Your task to perform on an android device: Jane wants to watch a exercise video on vimeo since she likes working out in parks.
Image 0: 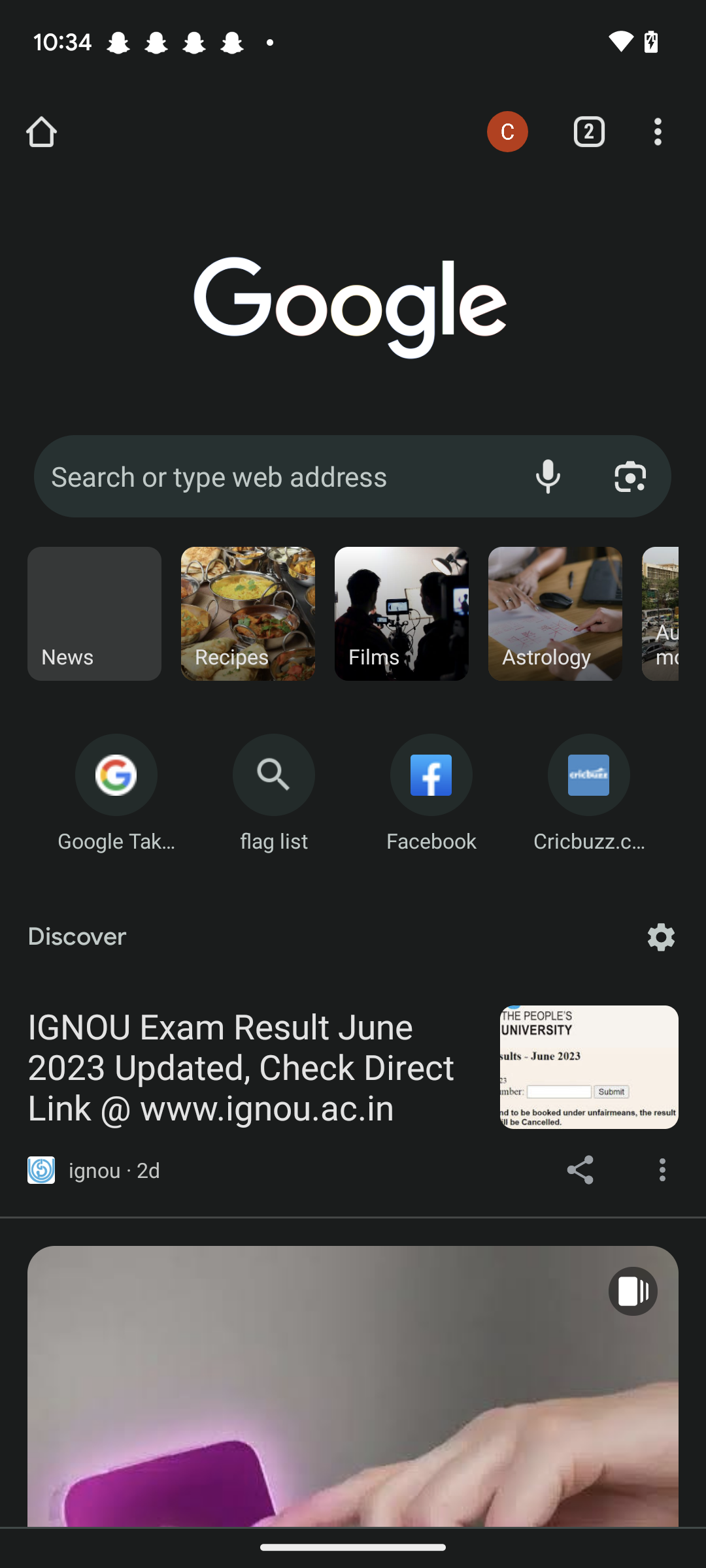
Open the vimeo app
Step 0: open app "Vimeo"
Image 2: 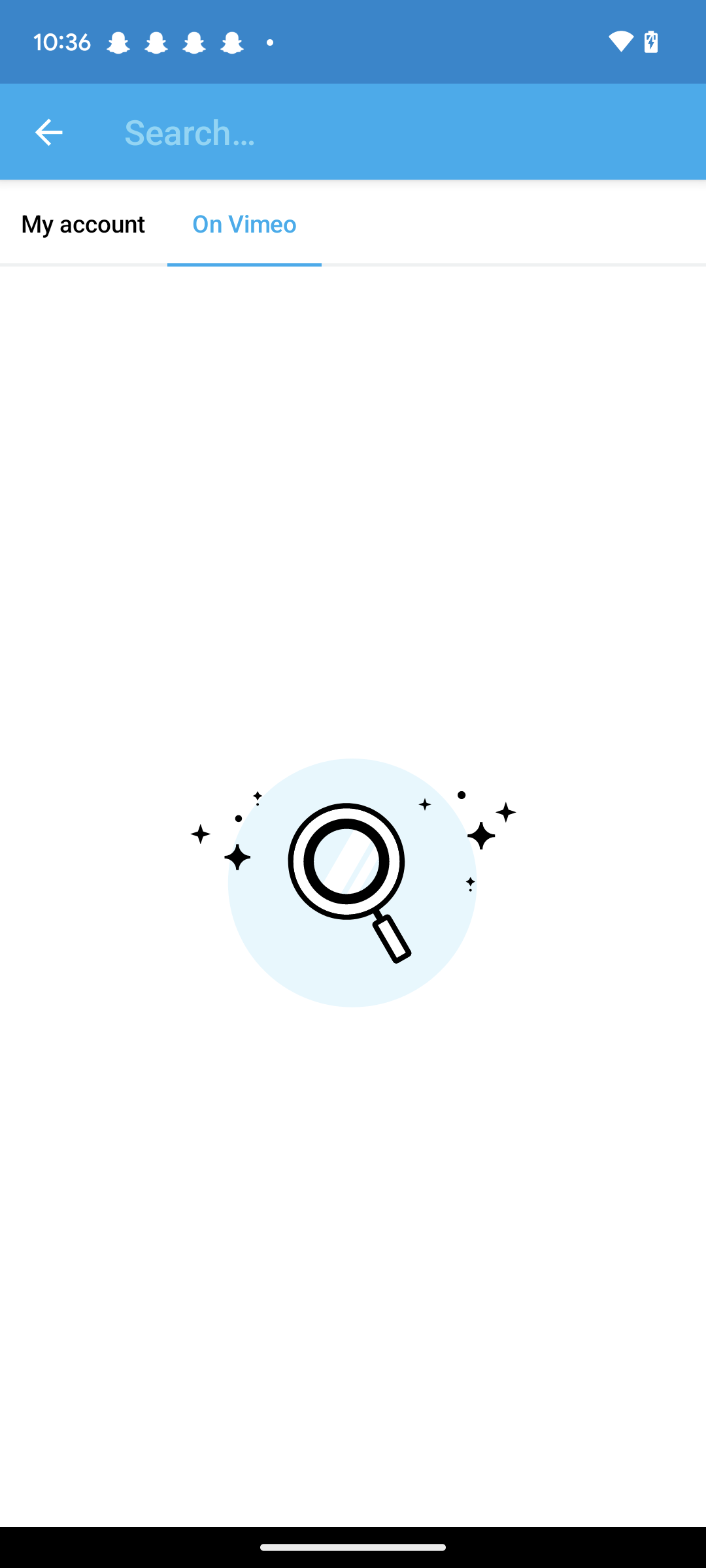
Click on the search bar at the top of the screen
Step 2: click (411, 131)
Image 3: 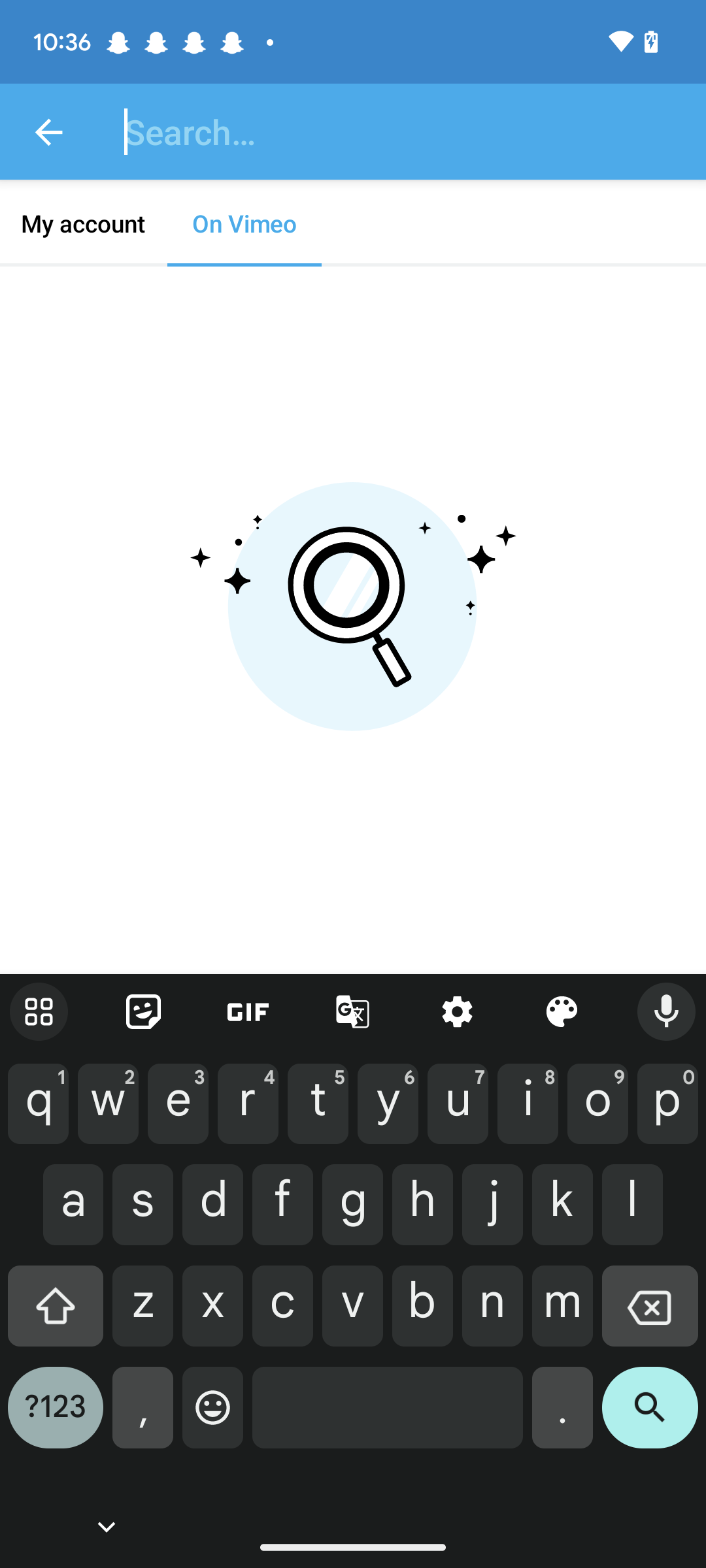
Search for exercise video
Step 3: type "exercise video"
Image 4: 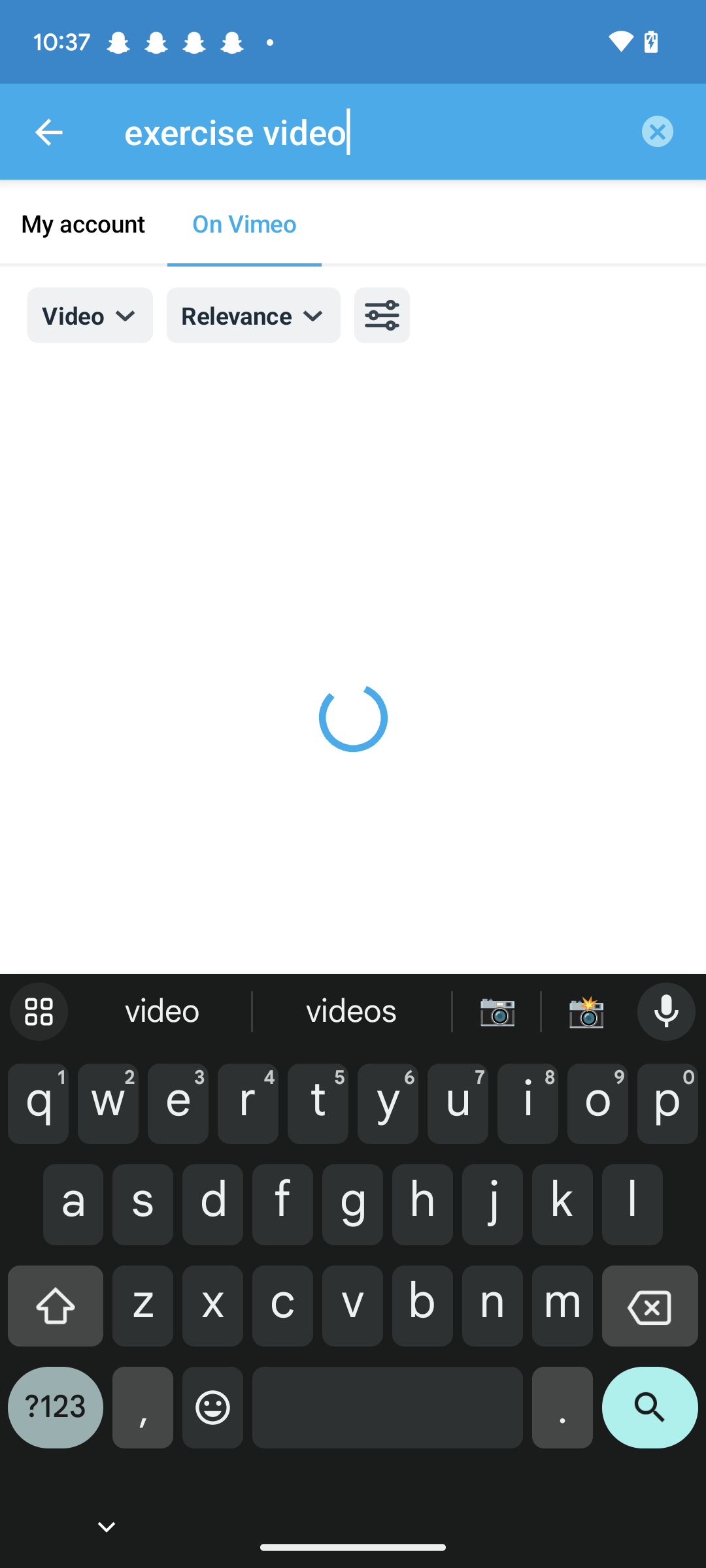
Click on the search icon on the keyboard
Step 4: click (650, 1418)